Your task to perform on an android device: I want to open the previously created document called Untitled document
Image 0: 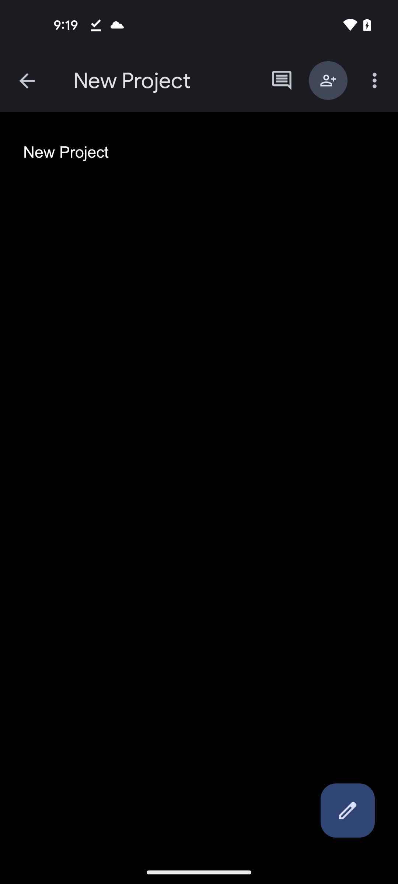
go back
Step 0: press back button
Image 1: 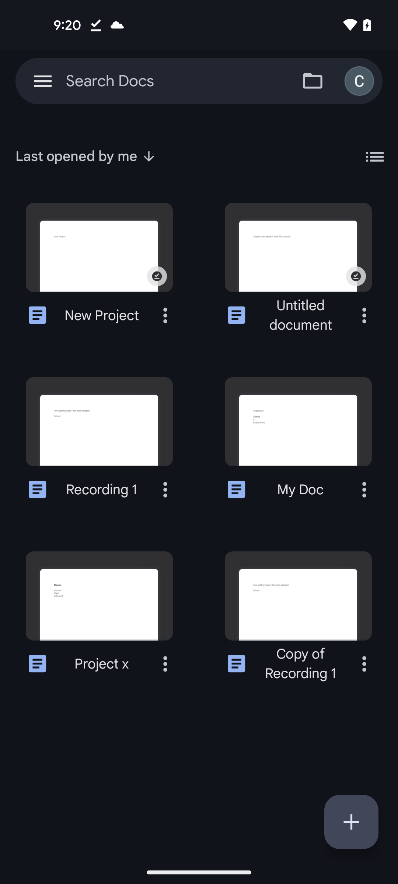
click on the Untitled document to open
Step 1: click (312, 266)